Your task to perform on an android device:  open open the zara app and search for LEATHER MONK SHOES 
Image 0: 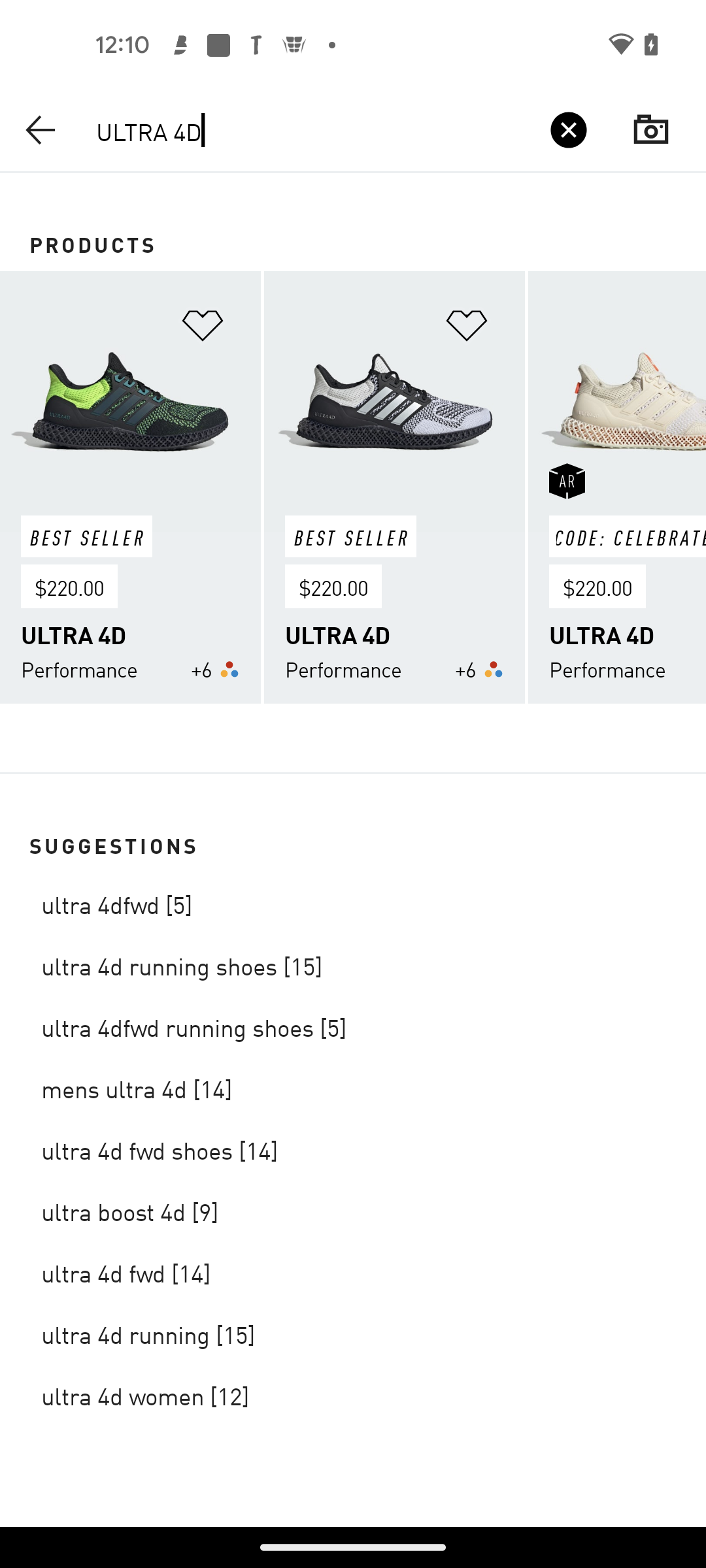
open zara app
Step 0: open app "ZARA"
Image 1: 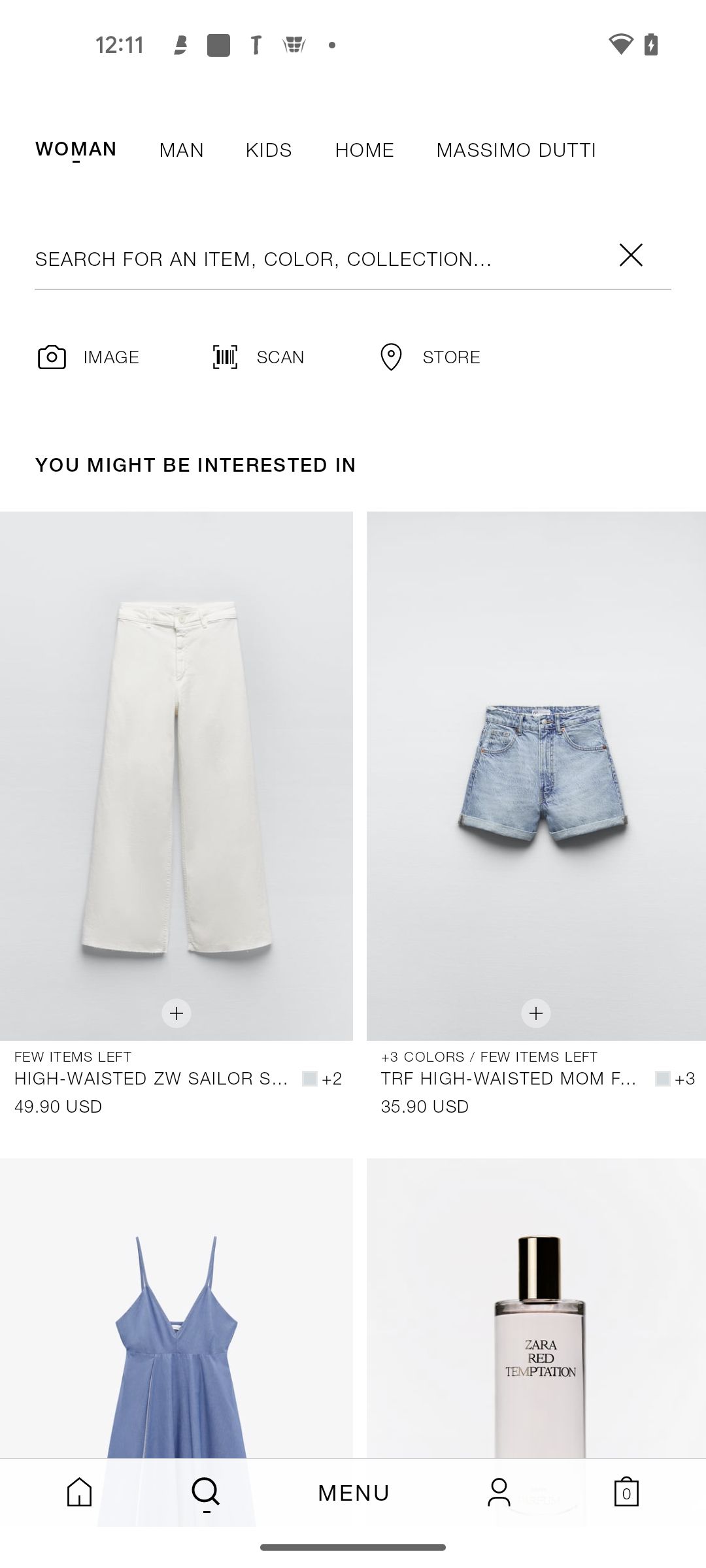
Click on the search bar 
Step 1: click (353, 259)
Image 2: 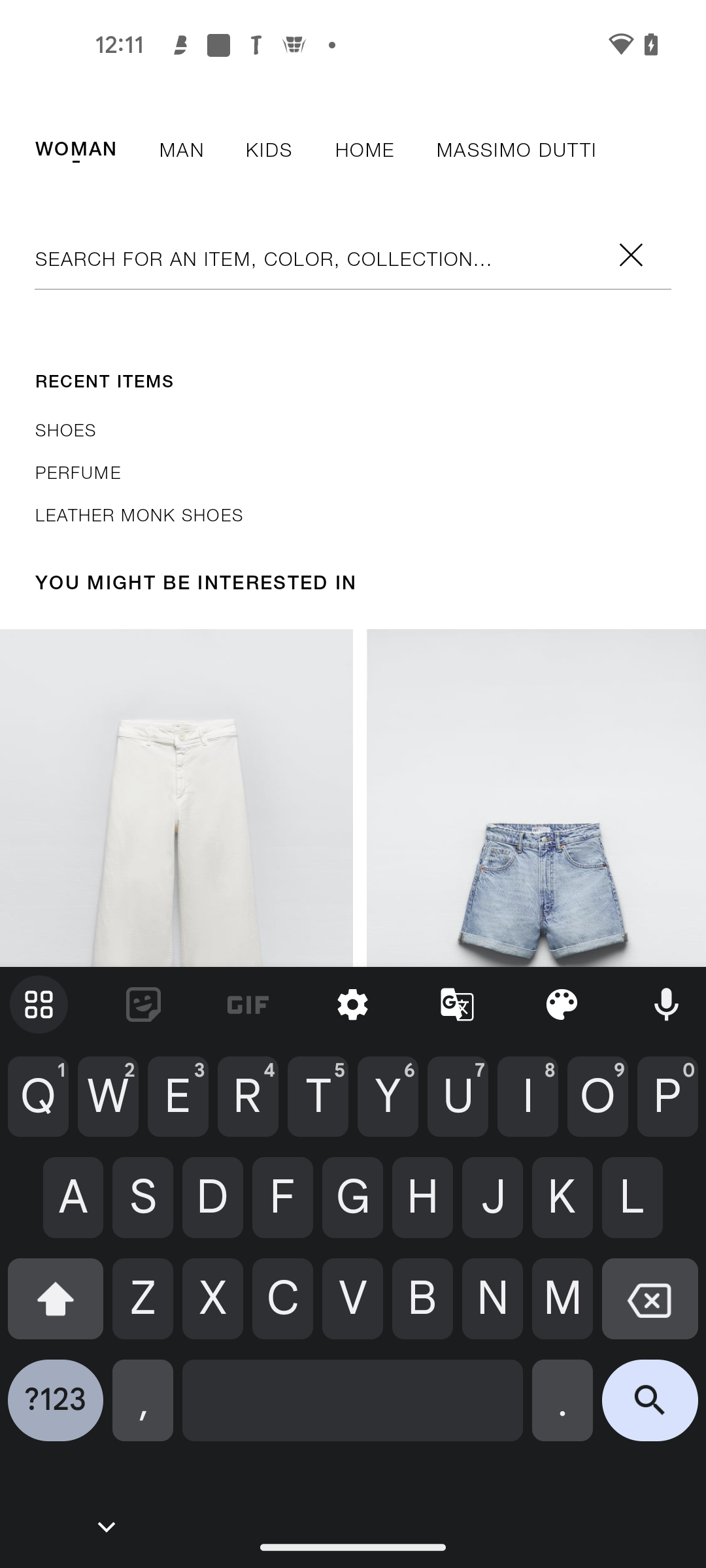
search as LEATHER MONK SHOES 
Step 2: type "LEATHER MONK SHOES"
Image 3: 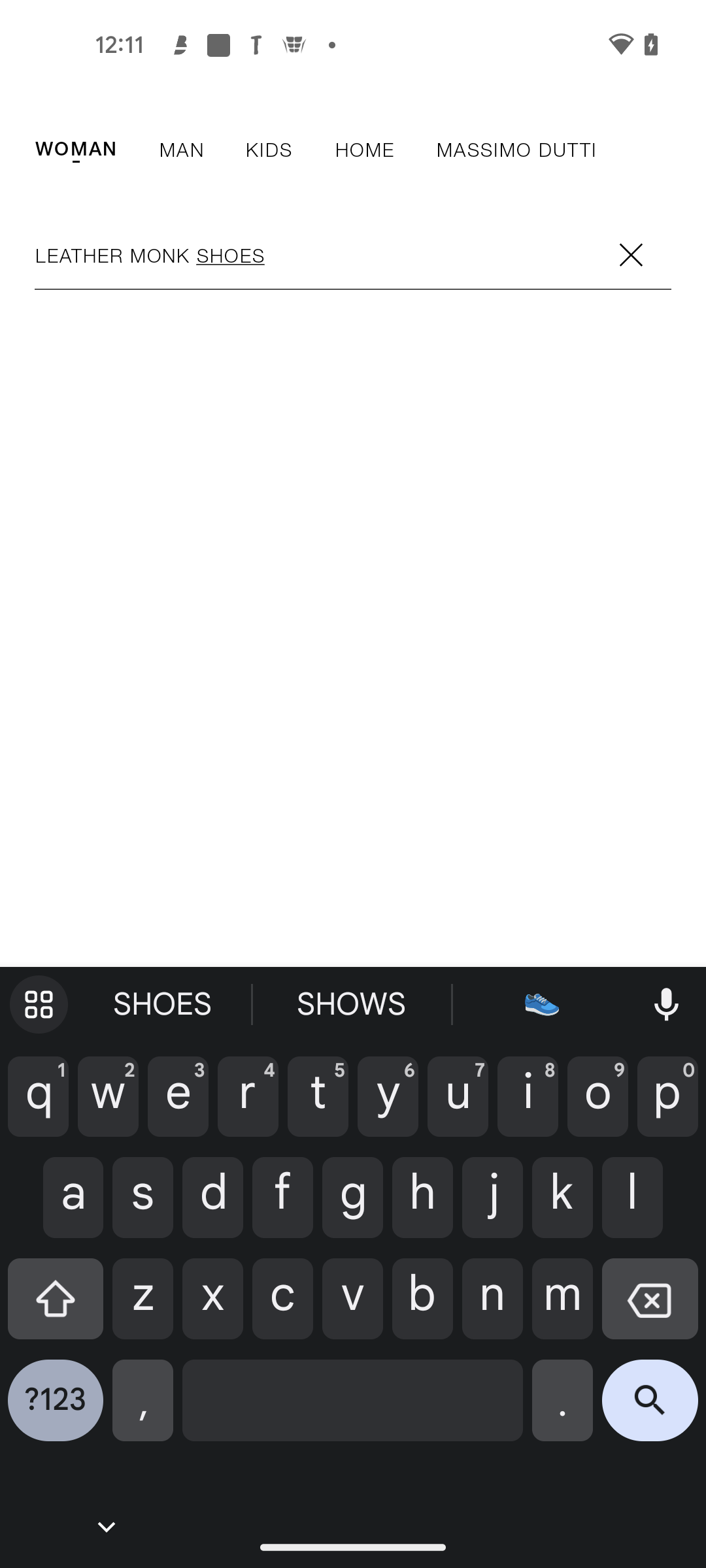
Click on the search icon 
Step 3: click (650, 1410)